Your task to perform on an android device: I would like to save my mobile data so change the video autoplay to Wifi only mode in the kitchen stories settings app.
Image 0: 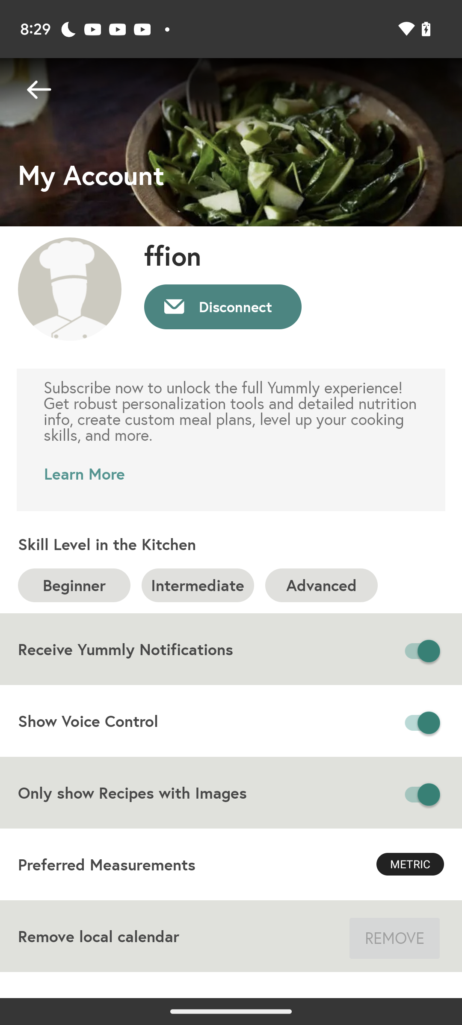
open kitchen stories app
Step 0: open app "Kitchen Stories"
Image 1: 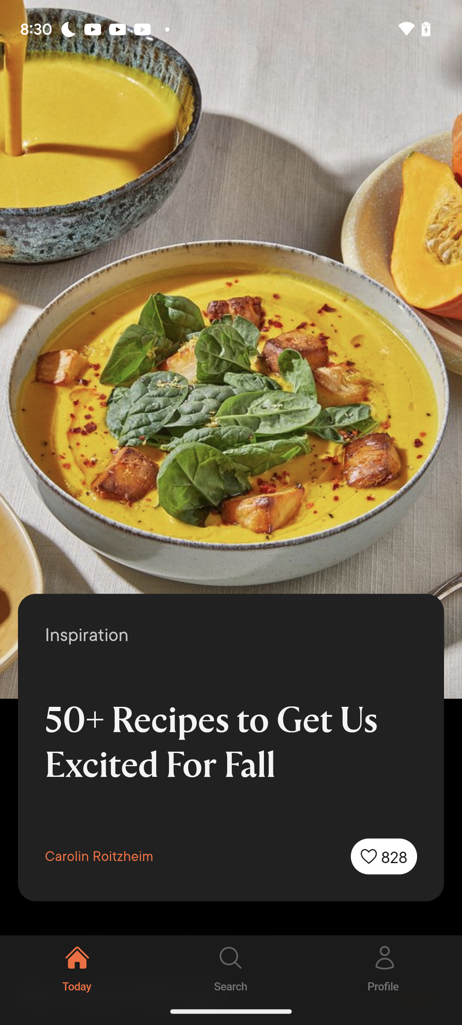
Click on profile option on the bottom of the screen
Step 1: click (385, 966)
Image 2: 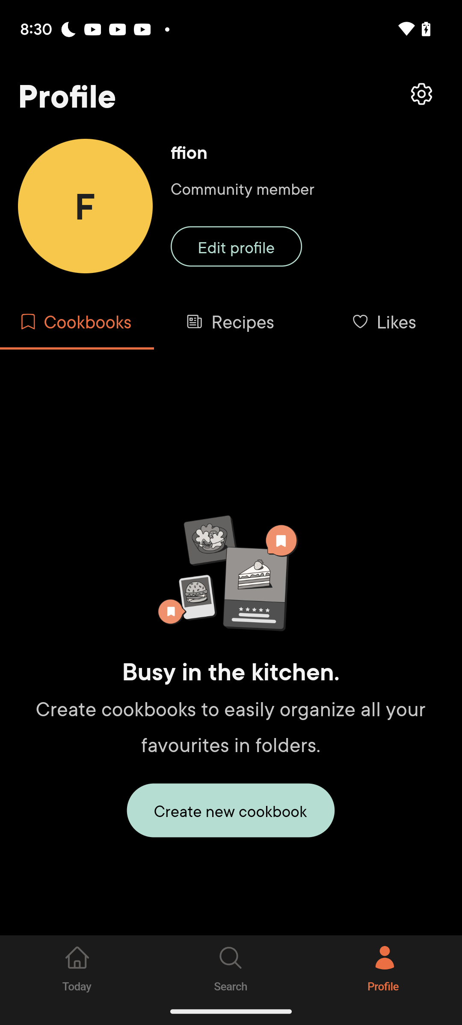
Click on the settings option on the top right of the screen
Step 2: click (231, 175)
Image 3: 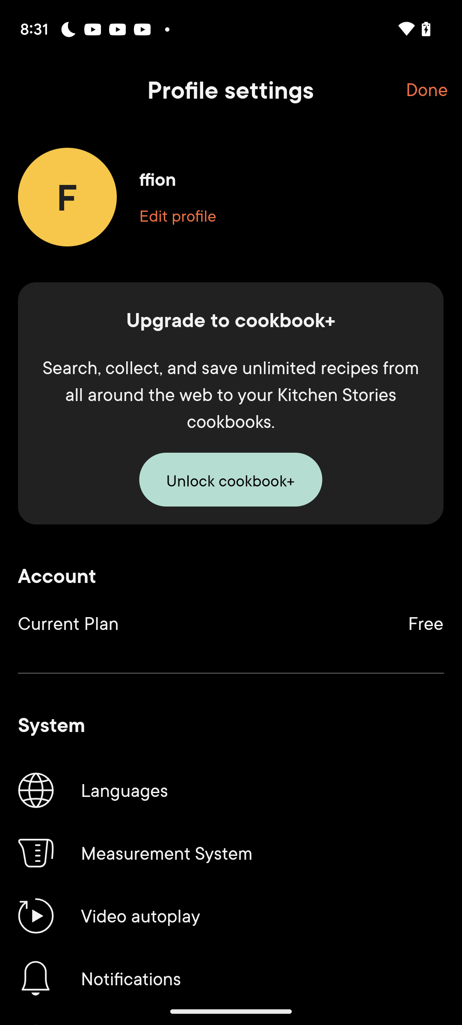
Click on video autoplay option
Step 3: click (231, 916)
Image 4: 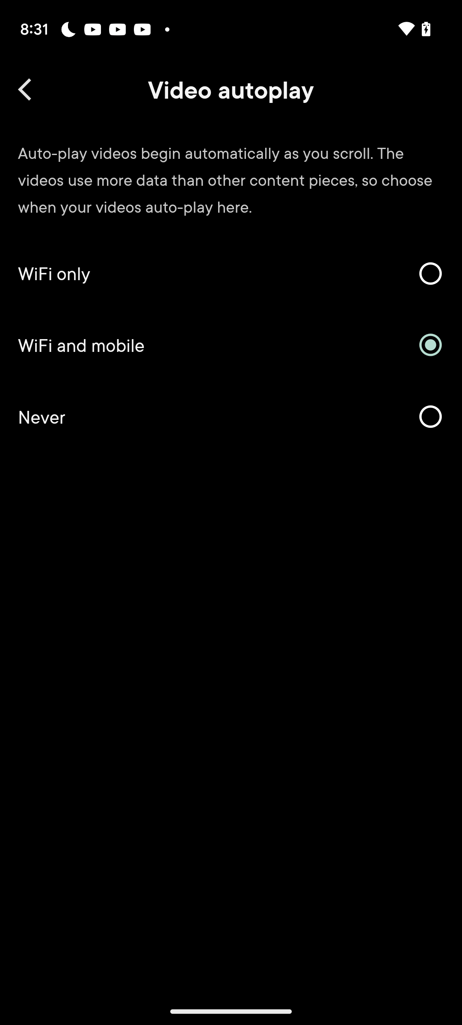
Click on wifi only option
Step 4: click (231, 273)